Your task to perform on an android device: I would want to identify the plants by snapping a picture of them on the PlantIN app to learn about which species they are.
Image 0: 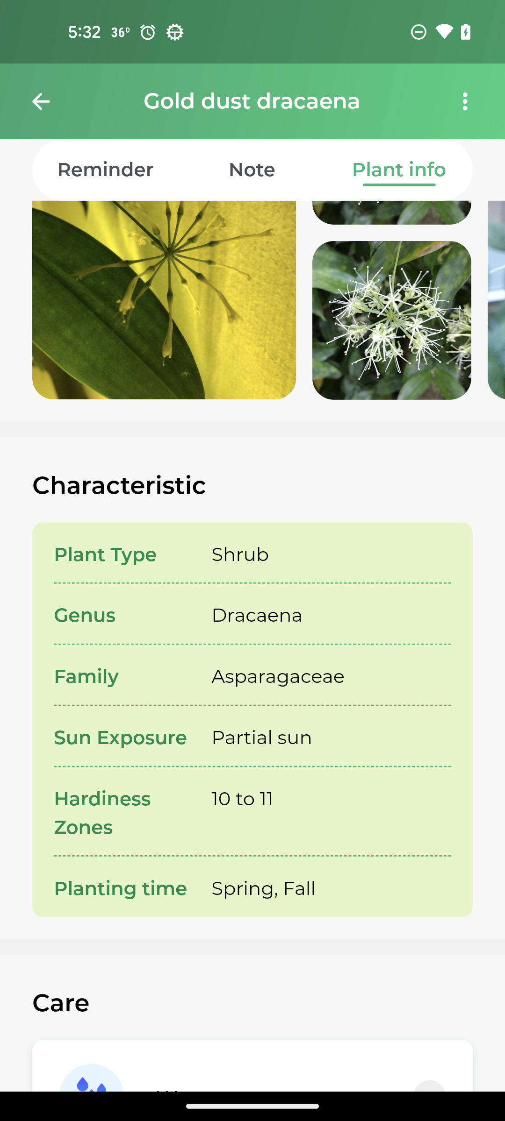
open the PlantIN app
Step 0: open app "PlantIn"
Image 1: 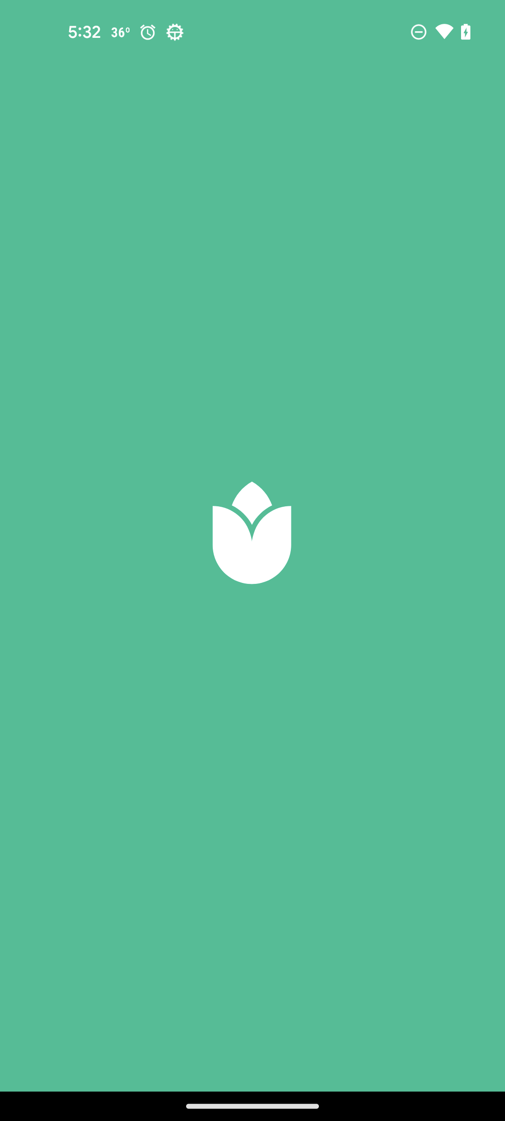
open the PlantIN app
Step 1: wait
Image 2: 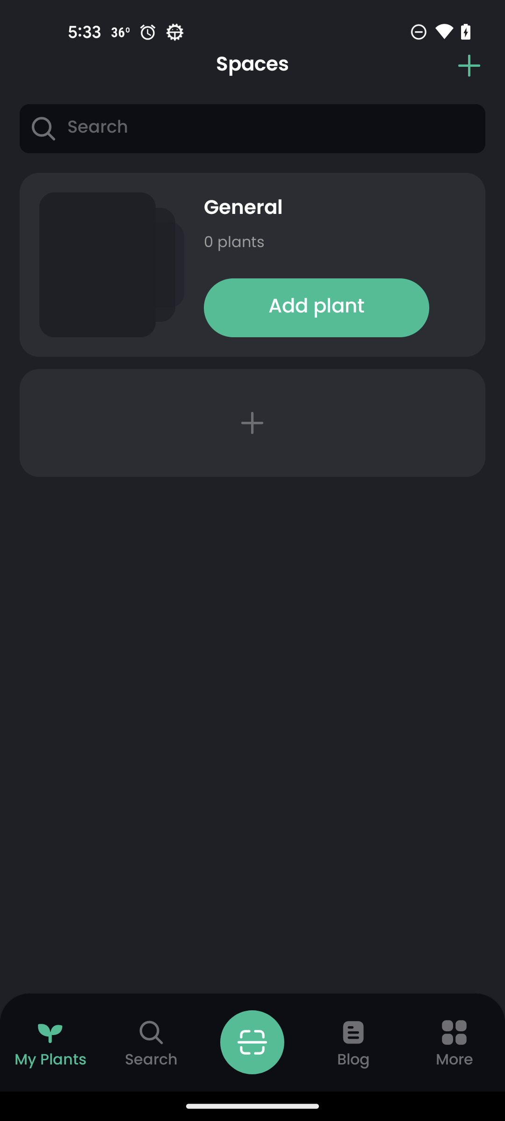
Click on the scan icon 
Step 2: click (252, 1042)
Image 4: 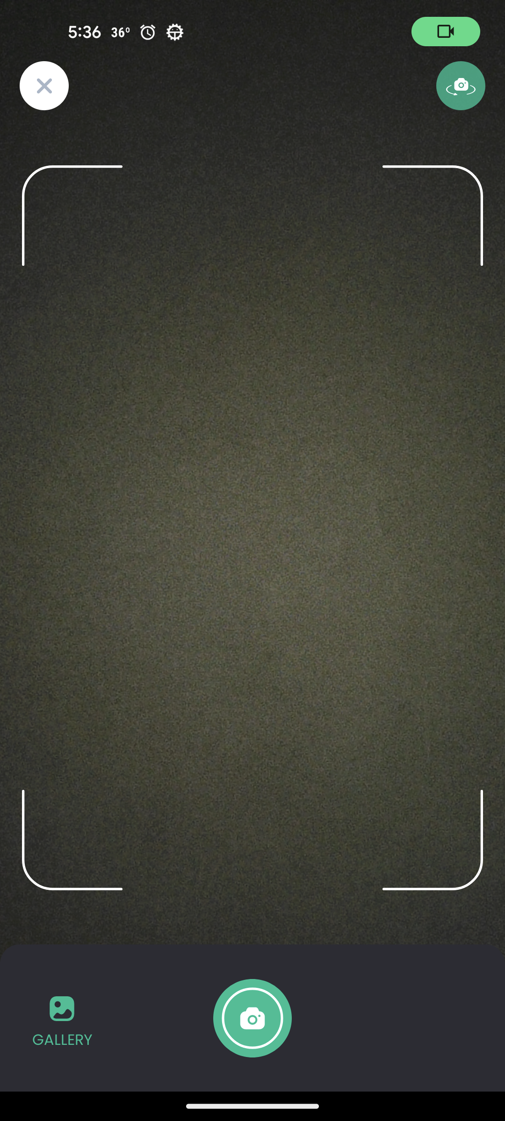
Click on the camera icon 
Step 4: click (252, 1018)
Image 5: 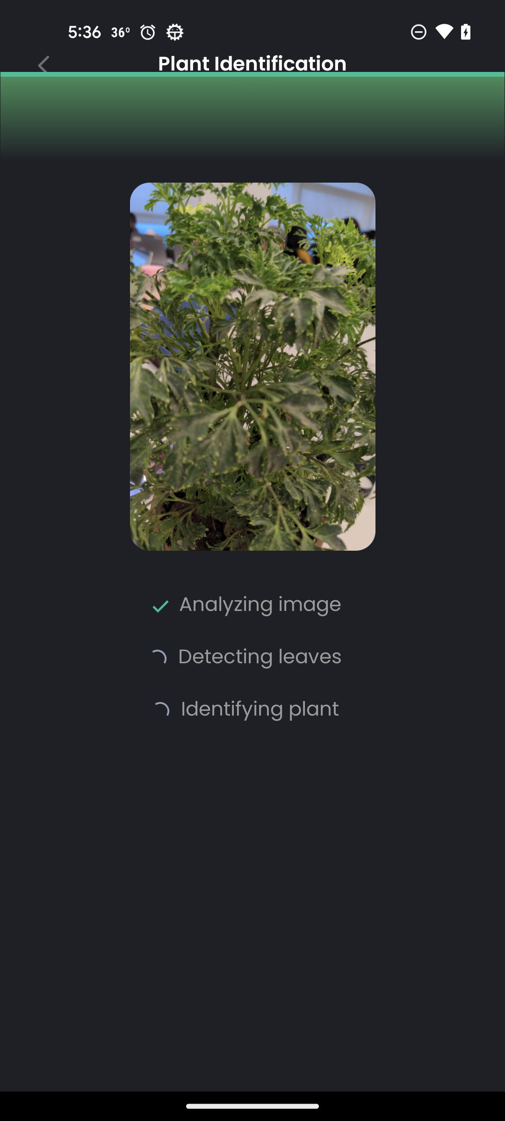
Click on the camera icon 
Step 5: wait
Image 6: 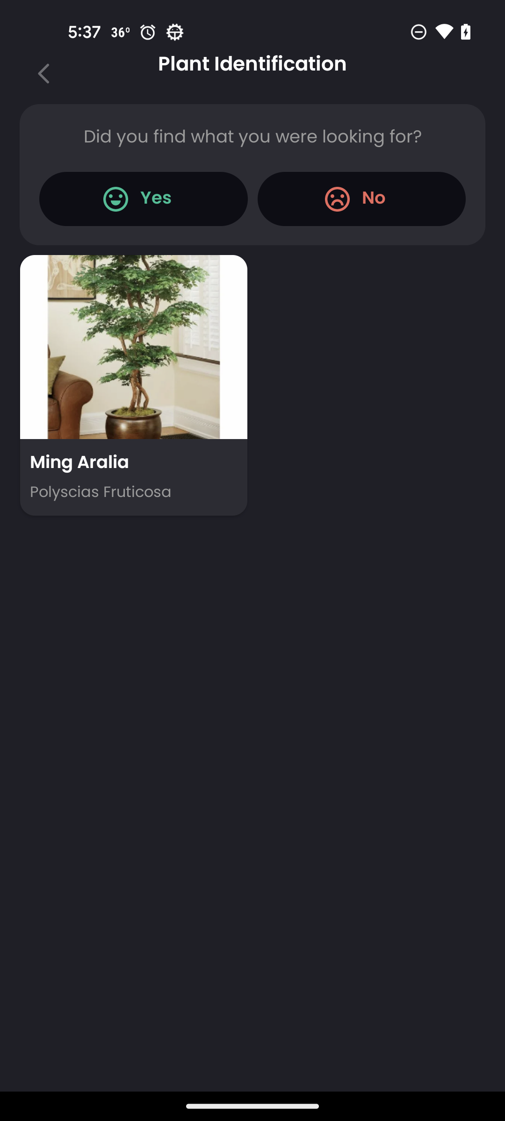
Click on the camera icon 
Step 6: wait